Your task to perform on an android device: Open the ZARA app and view all  Leather Monk men's shoes in 11-44 EU size.
Image 0: 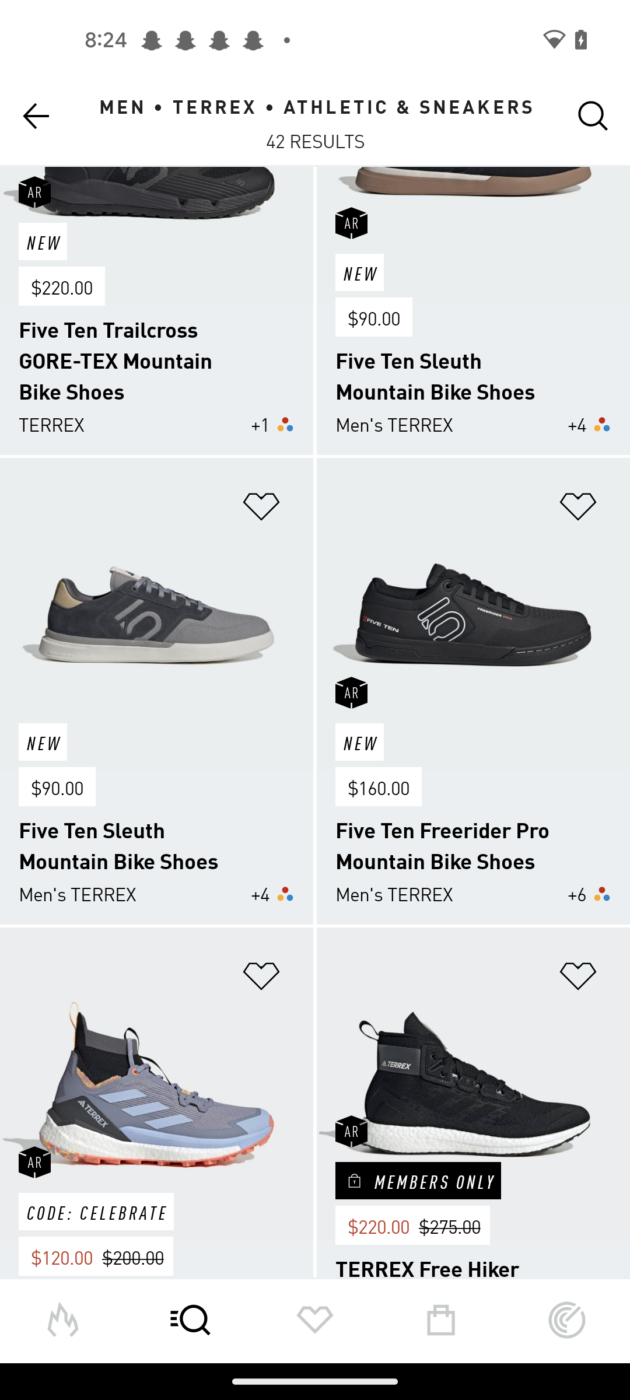
open zara app
Step 0: open app "ZARA"
Image 1: 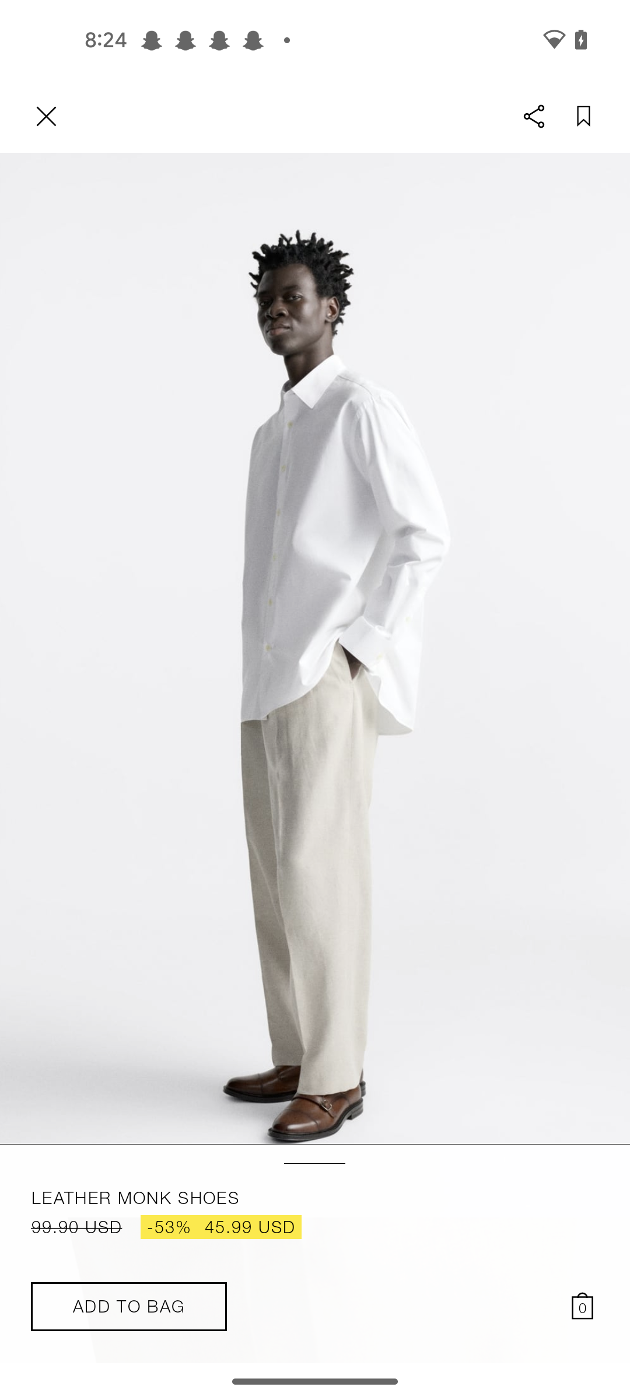
Click on the Add to bag tab
Step 1: click (128, 1306)
Image 2: 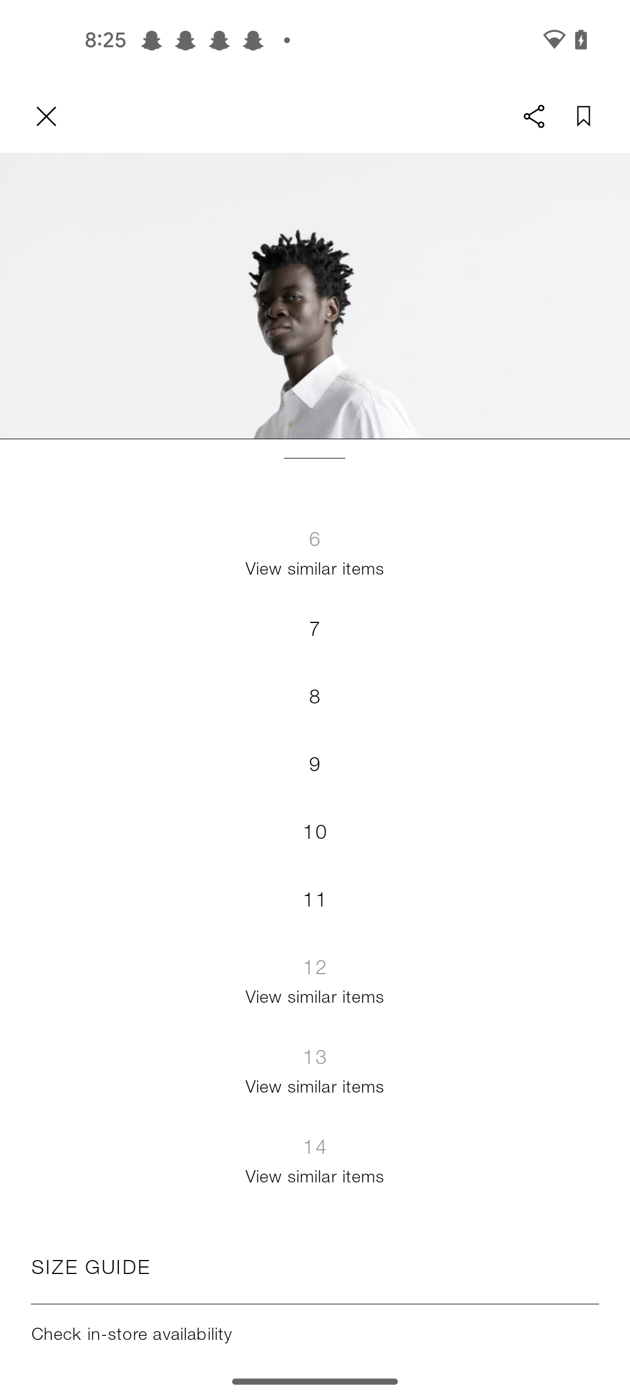
Click on the Size guide option 
Step 2: click (90, 1267)
Image 3: 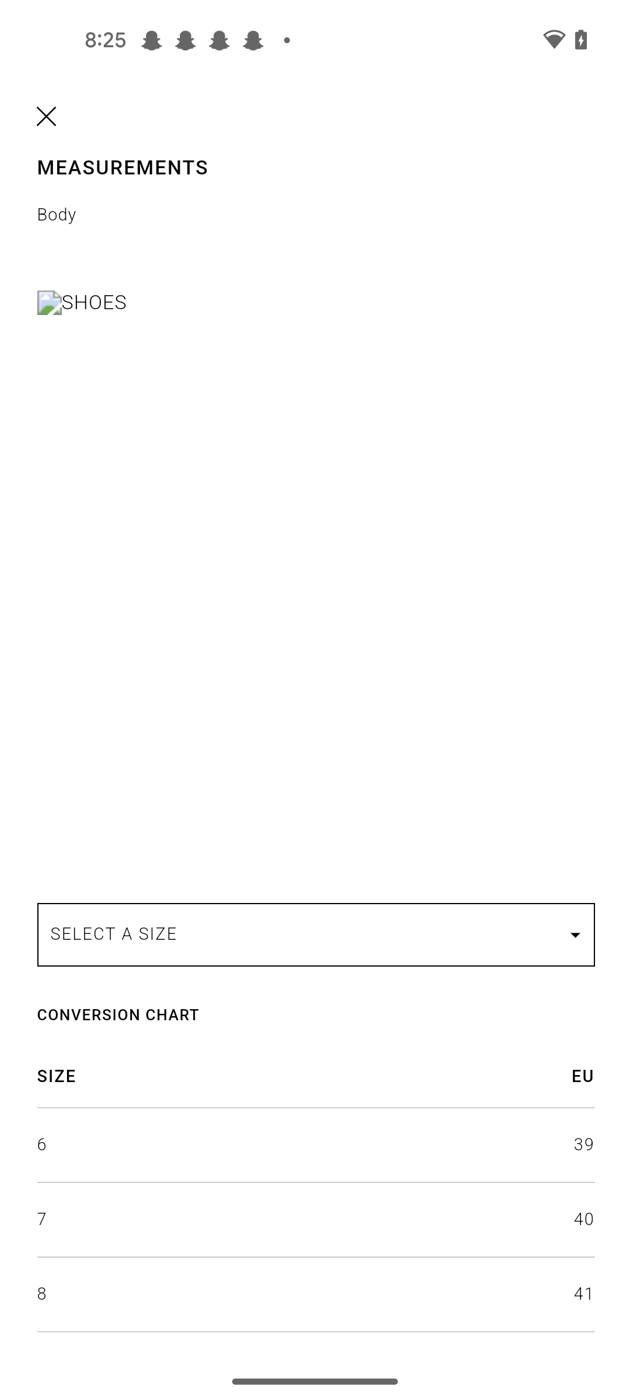
Click on the Select A size option 
Step 3: click (315, 934)
Image 4: 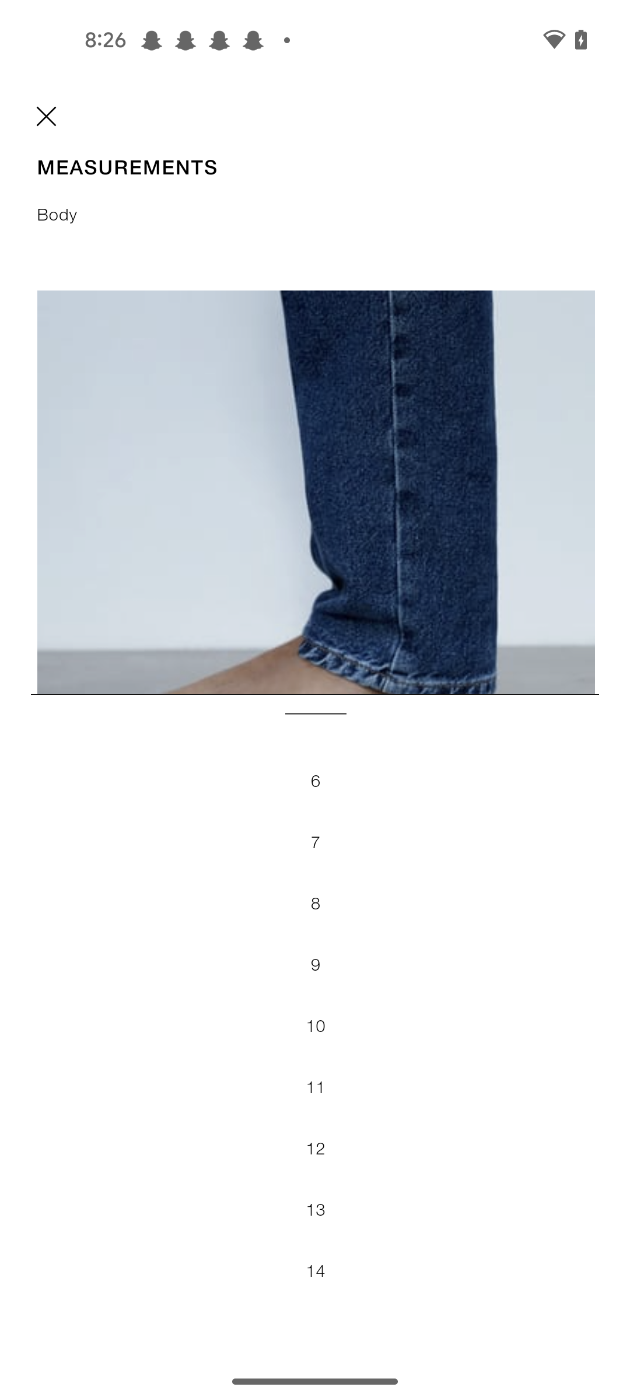
Select the size 11-44 EU for shoes 
Step 4: click (315, 1086)